Your task to perform on an android device: Open the Notepad app and Make a new note with the title Classes and enter swimming class in the note body
Image 0: 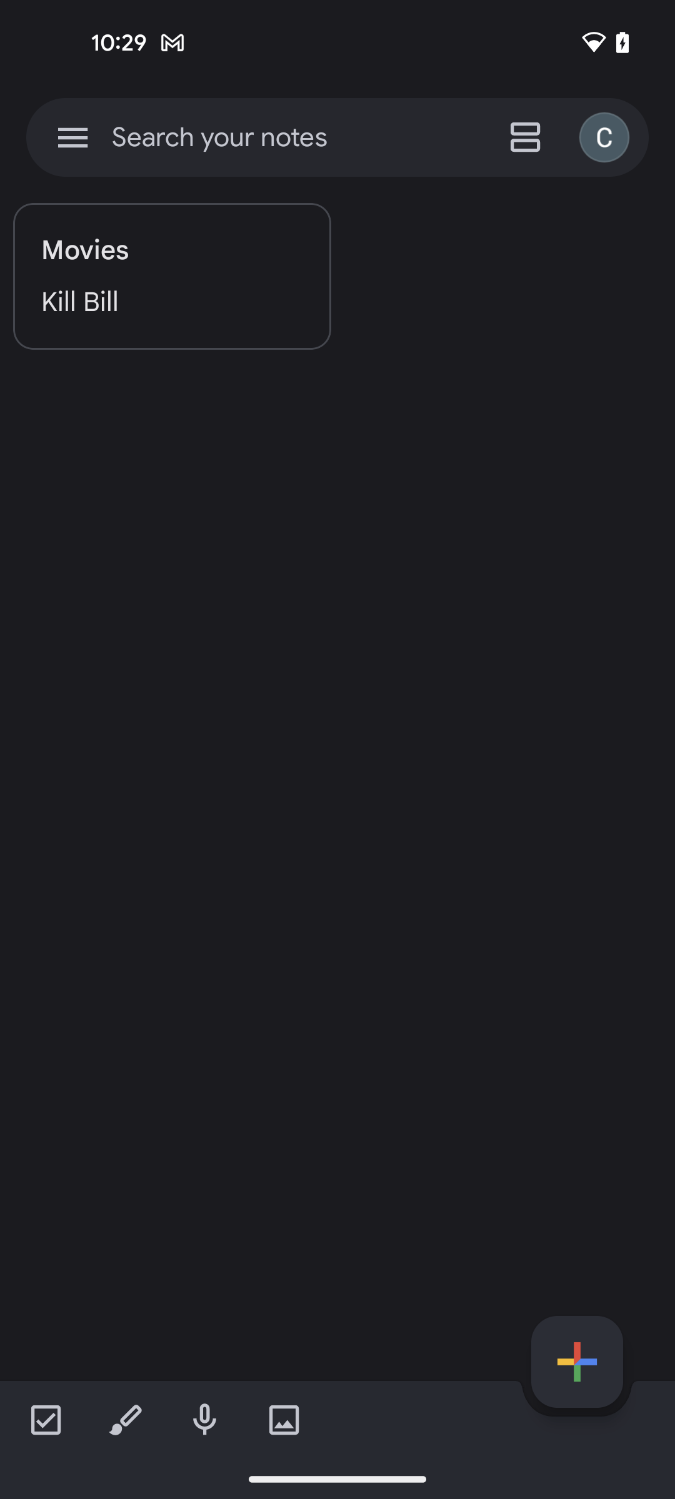
open the Notepad app
Step 0: open app "Notepad"
Image 2: 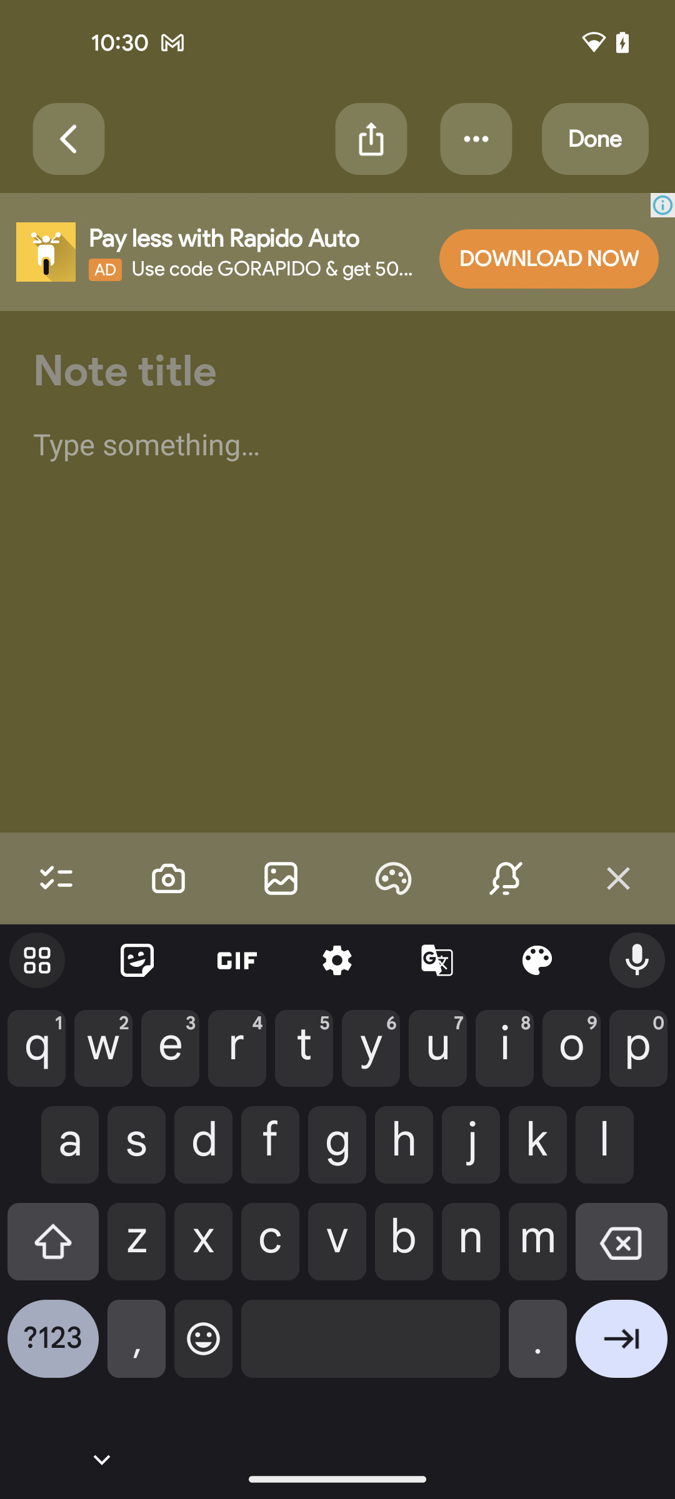
enter the Title name Classes
Step 2: type "Classes"
Image 3: 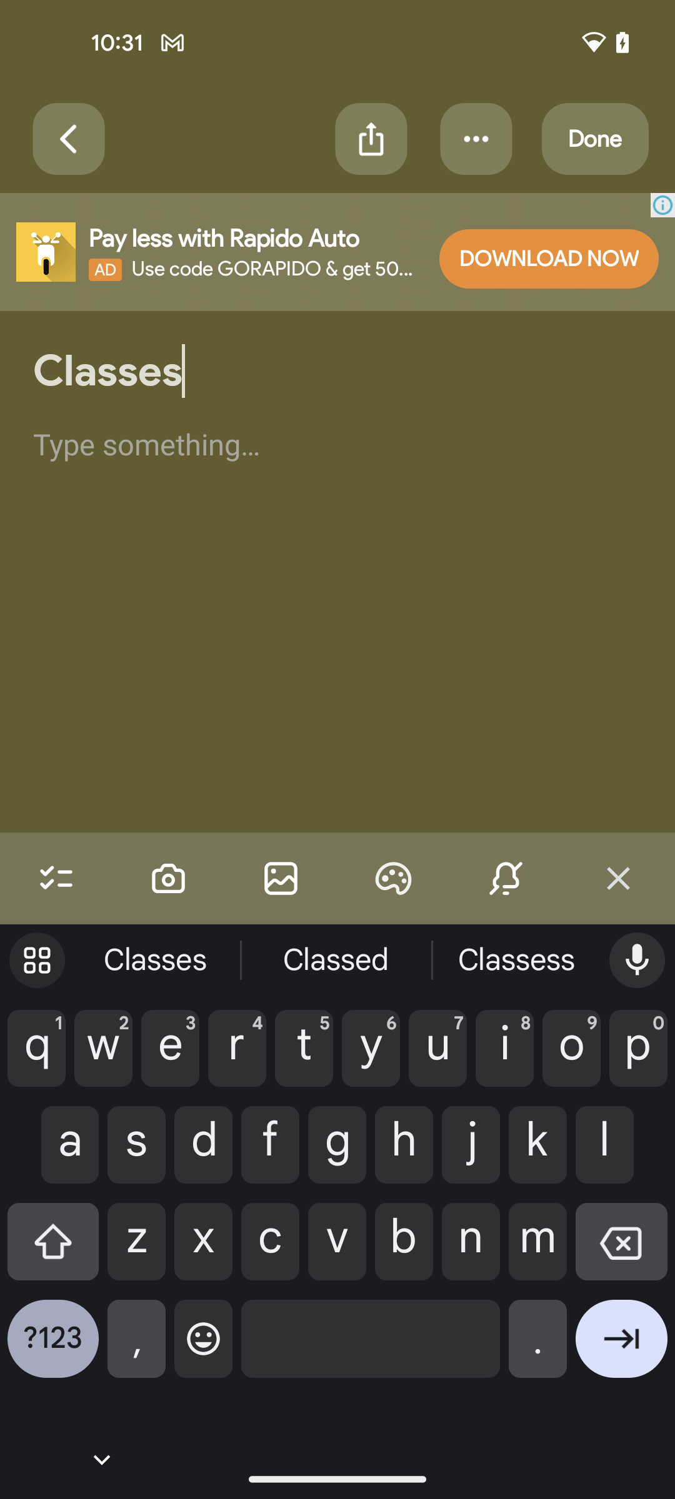
click on the note body section
Step 3: click (356, 513)
Image 4: 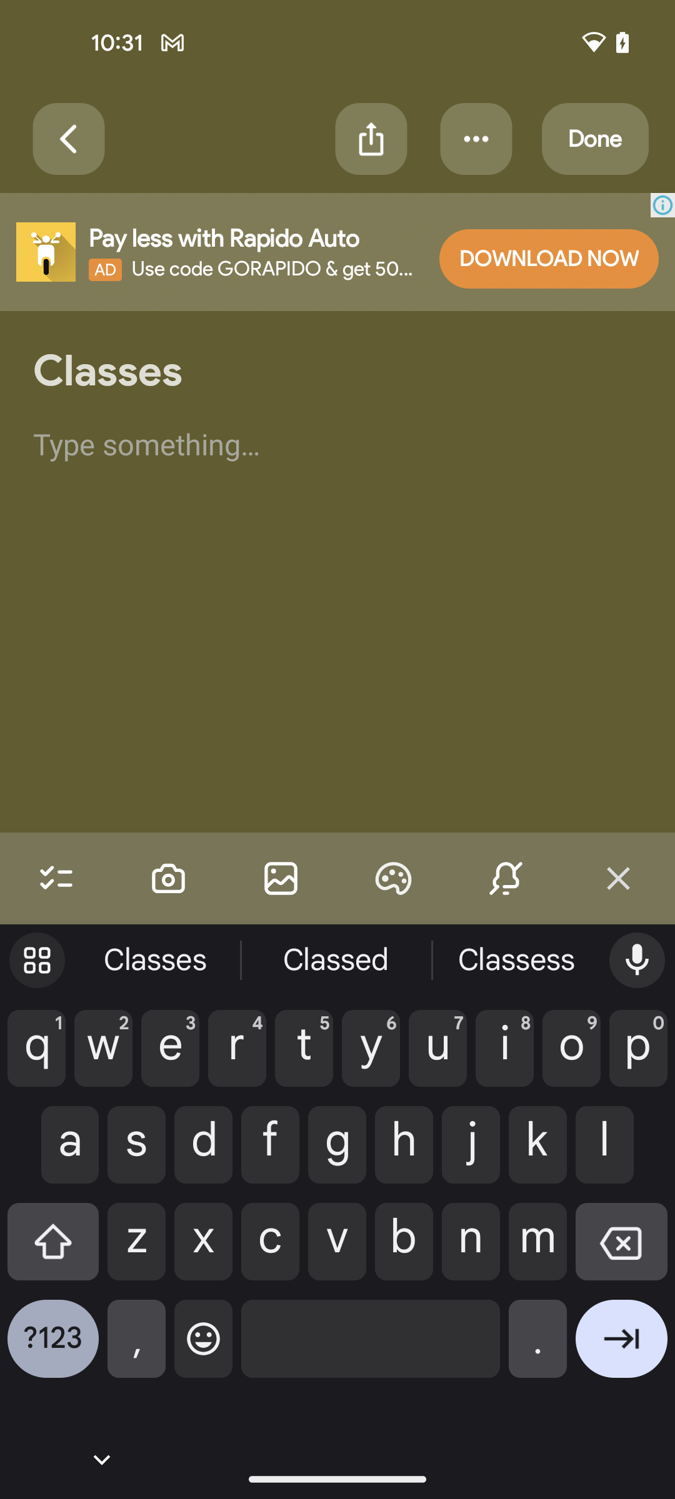
click on the note body section
Step 4: click (337, 443)
Image 5: 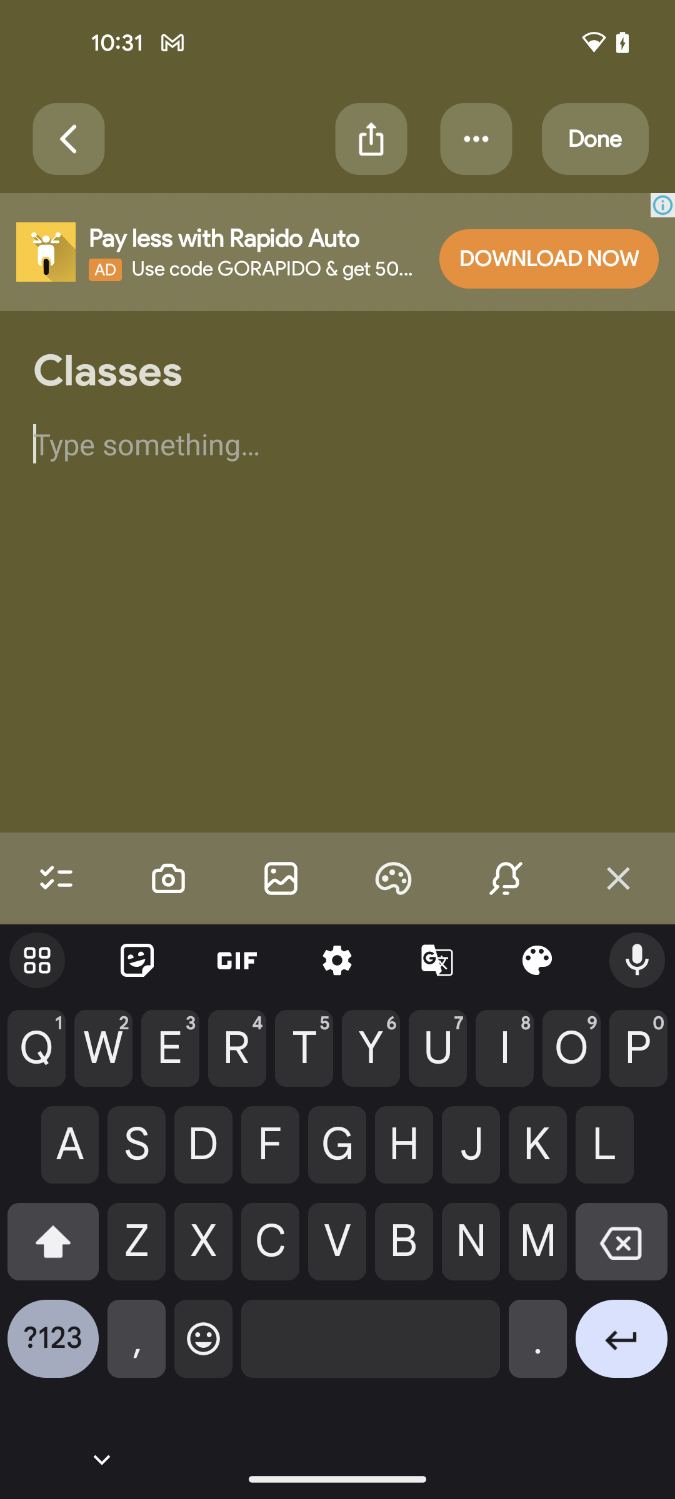
enter the note body swimming class
Step 5: type "swimming class"
Image 6: 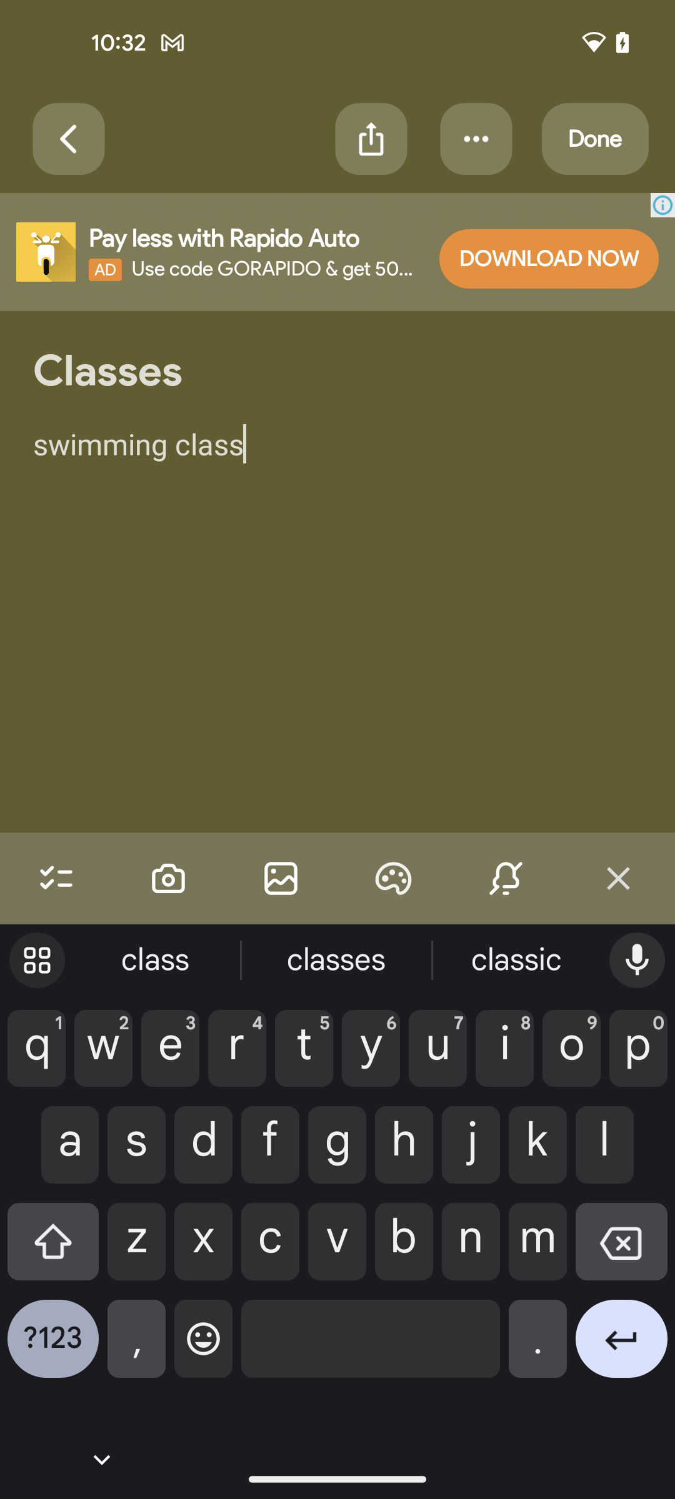
click on the Done option at the top right corner of the screen
Step 6: click (595, 139)